Your task to perform on an android device: My husband has his golf match next week, and for that, he needs shoes, so search for "Golf Shoes for Men” on the Myntra app.
Image 0: 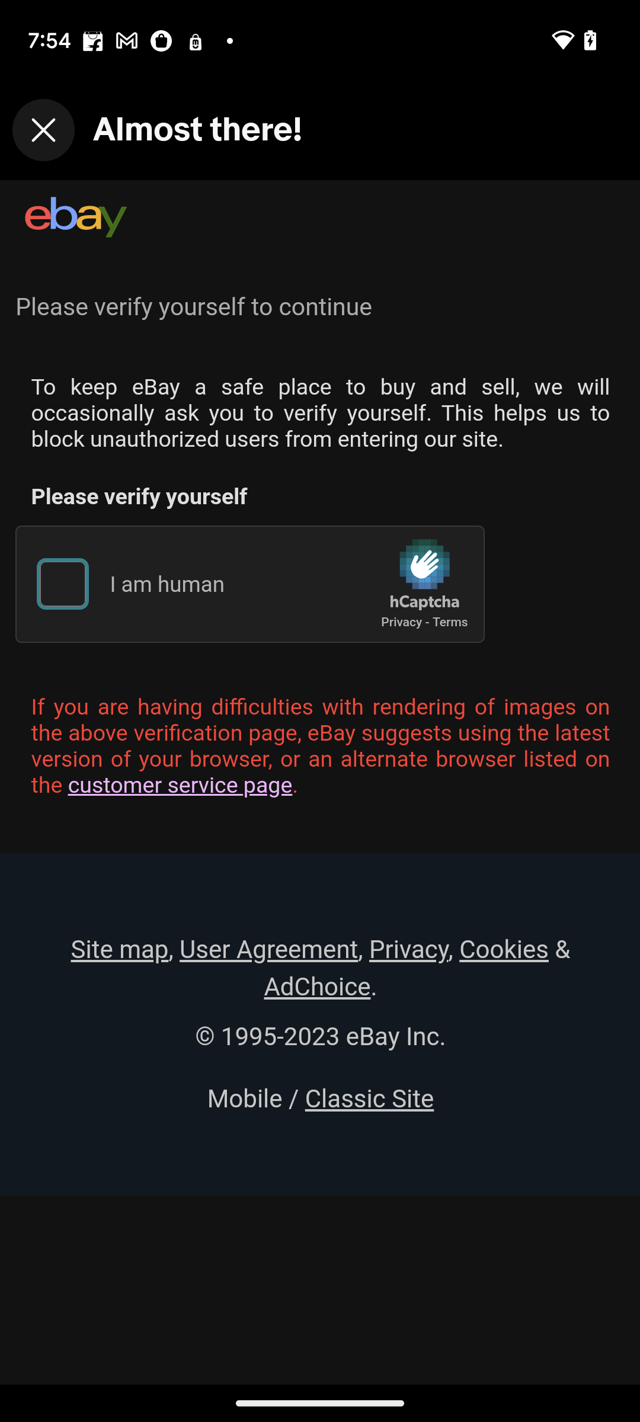
Open the Myntra app.
Step 0: open app "Myntra"
Image 1: 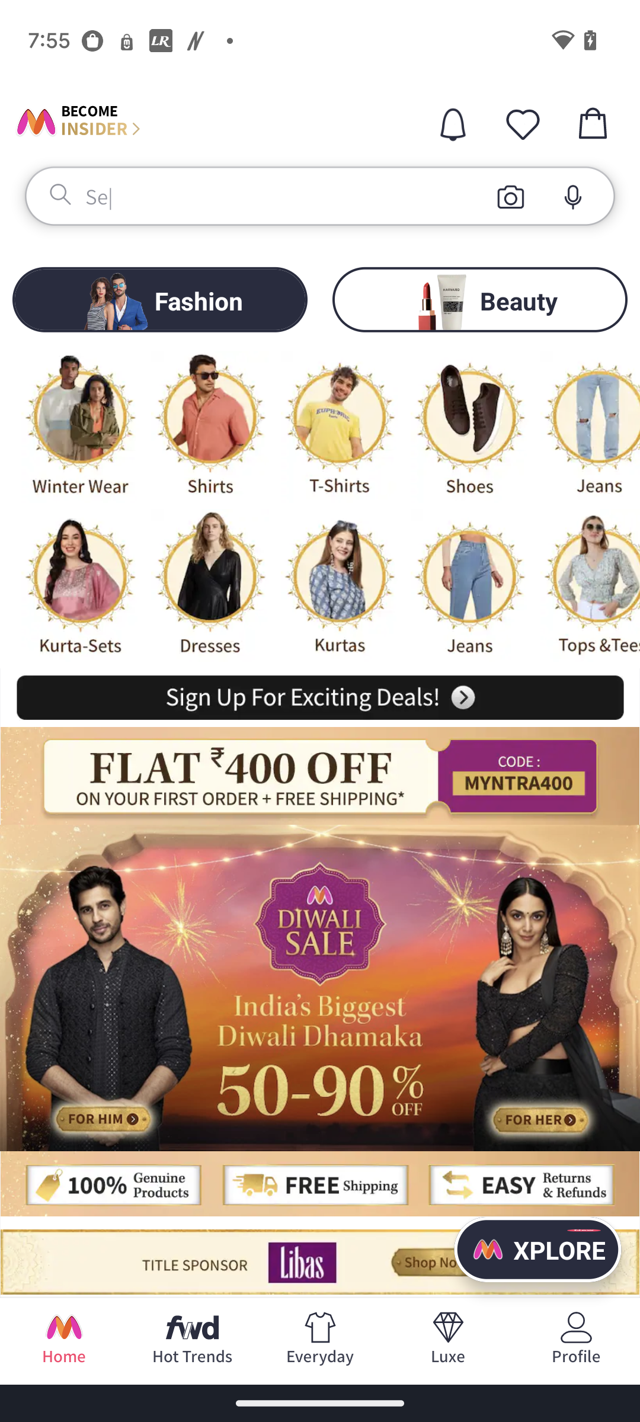
Click on the search box.
Step 1: click (325, 181)
Image 2: 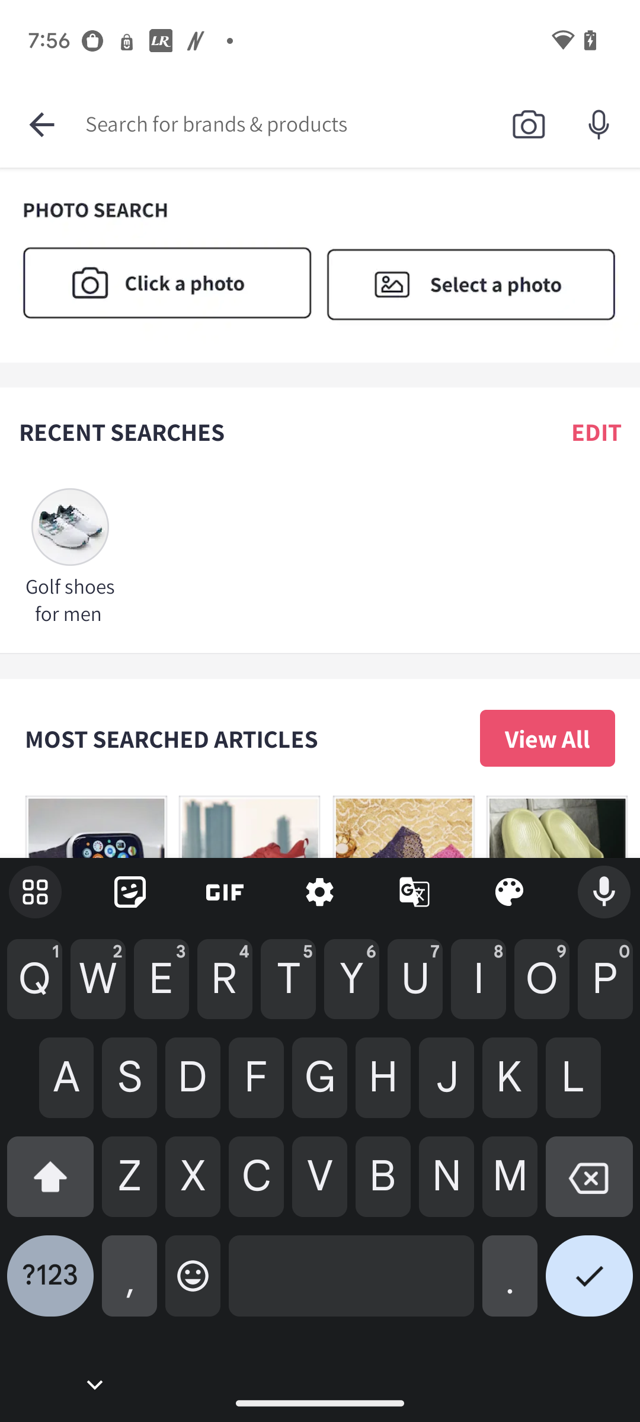
Type “Golf shoes for men" in the search” box.
Step 2: type "Golf shoes for men"
Image 4: 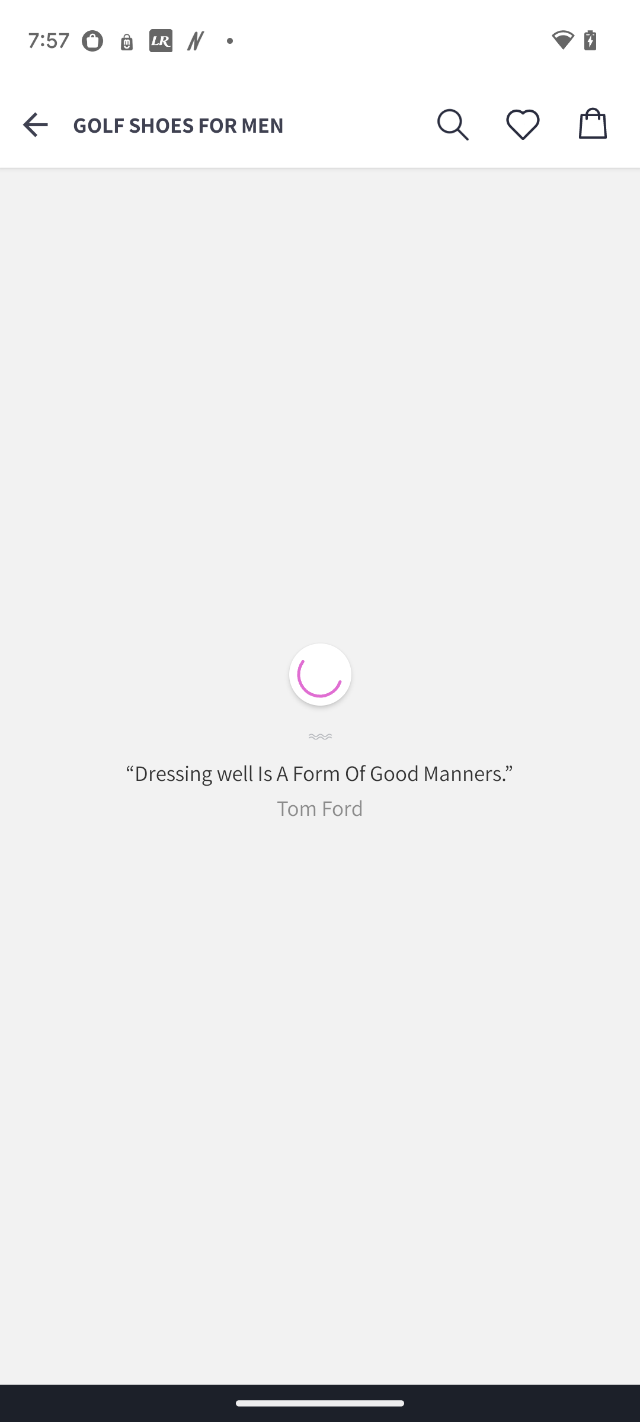
Click on the Right Tick Icon at the bottom right corner of the keyboard.
Step 4: wait